Your task to perform on an android device: I should save the current Sketch as it appears to be excellent.
Image 0: 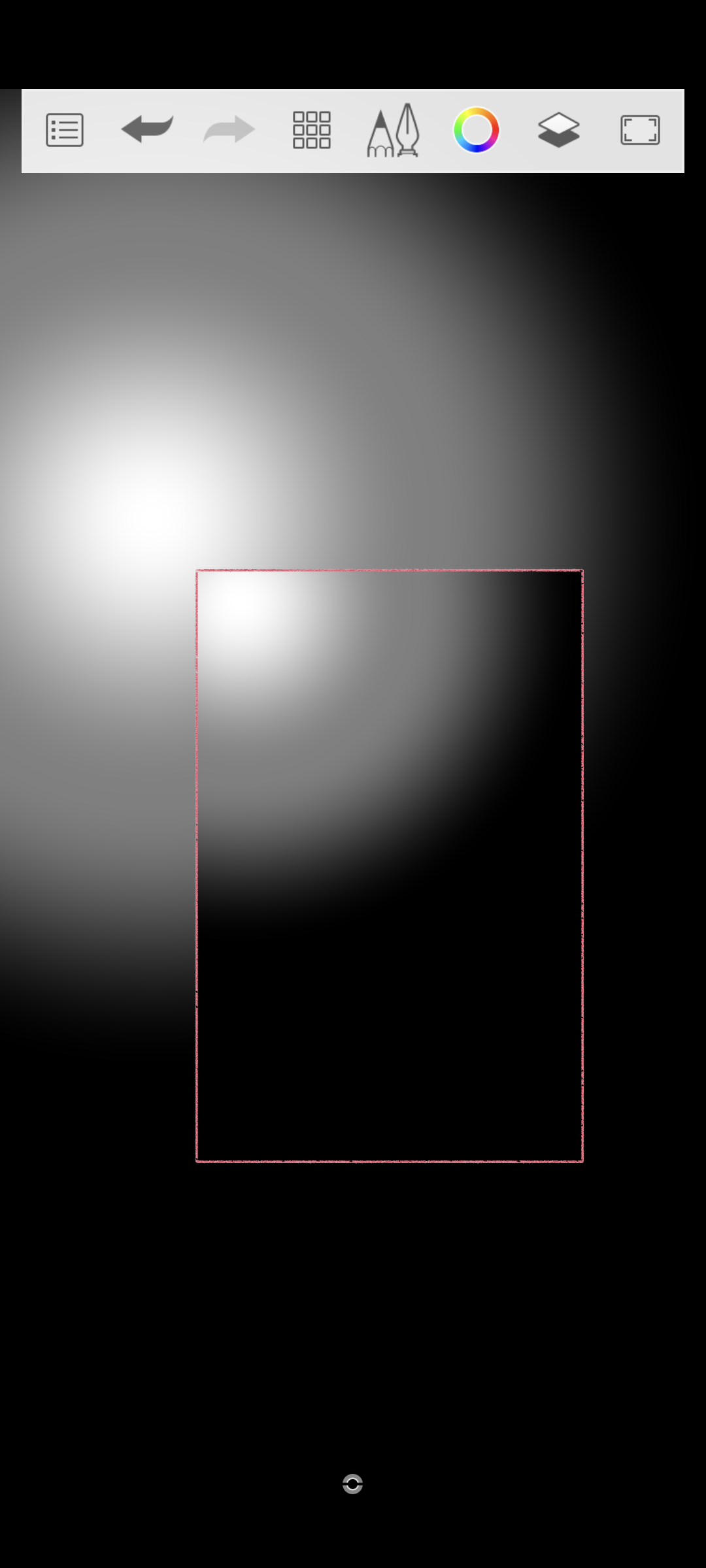
Click on the more icon at the top left corner of the screen 
Step 0: click (65, 130)
Image 1: 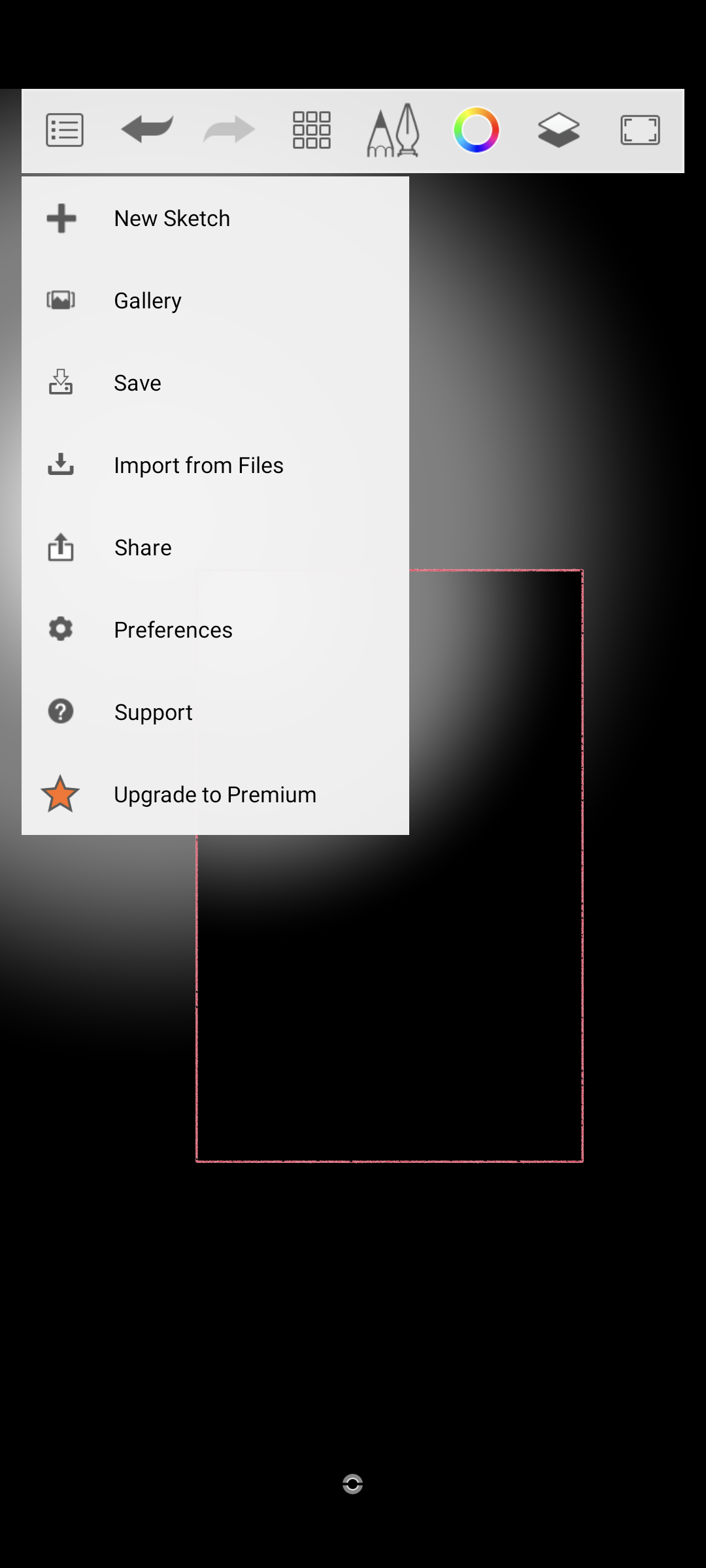
Click on the save option 
Step 1: click (214, 382)
Image 2: 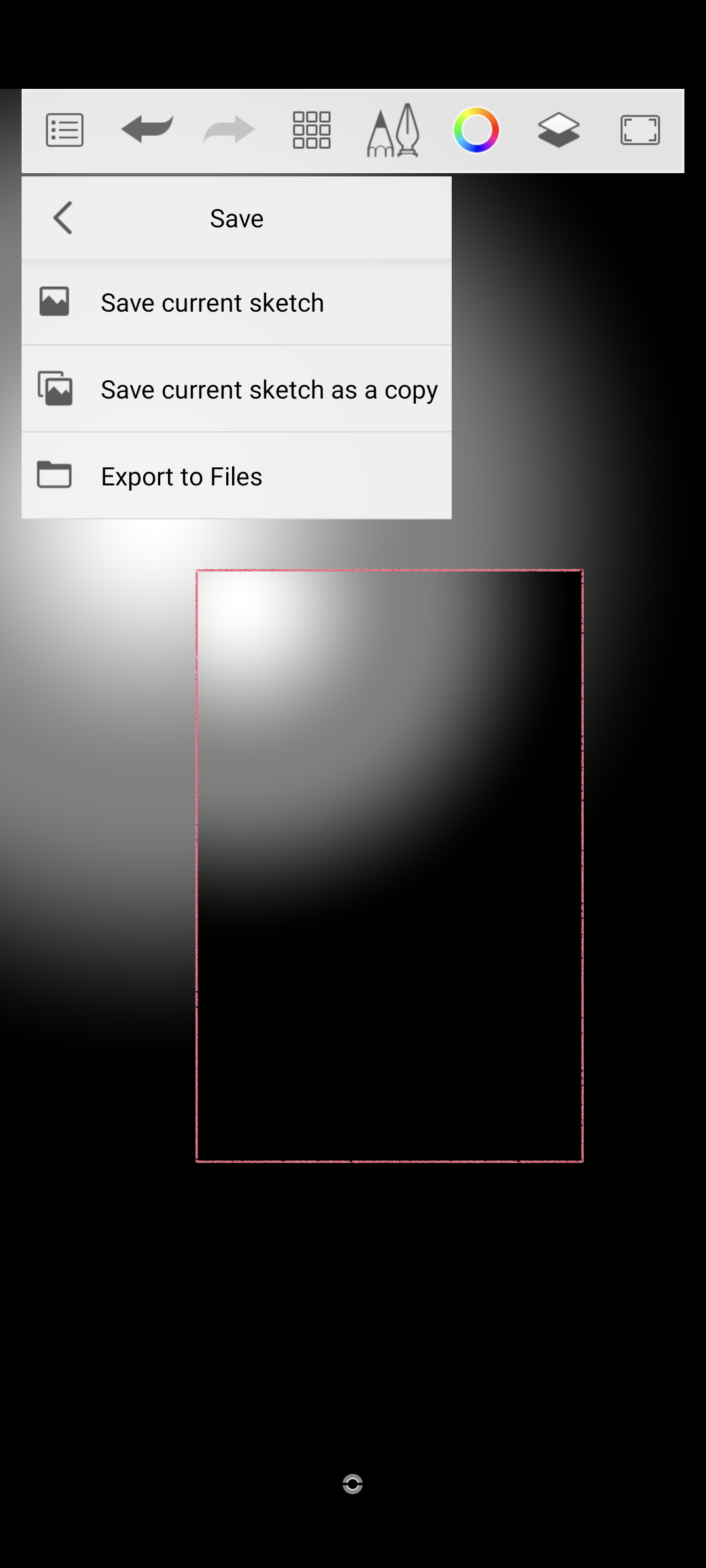
Click on the save  current sketch option 
Step 2: click (212, 301)